Your task to perform on an android device: Go to the EasyNotes app & change the title name to My Meets & add the text chicago in the note body
Image 0: 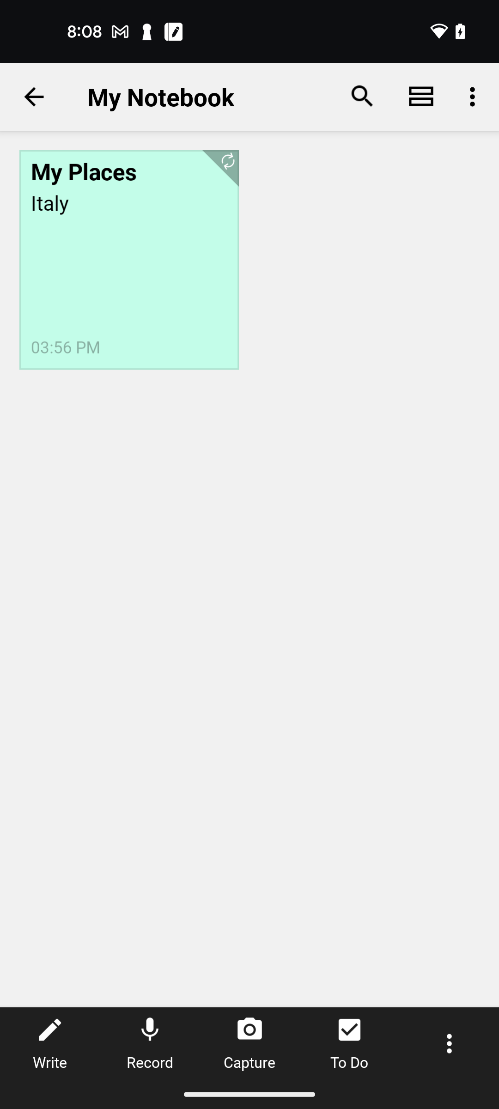
open the Easy Notes app
Step 0: open app "Easy Notes"
Image 1: 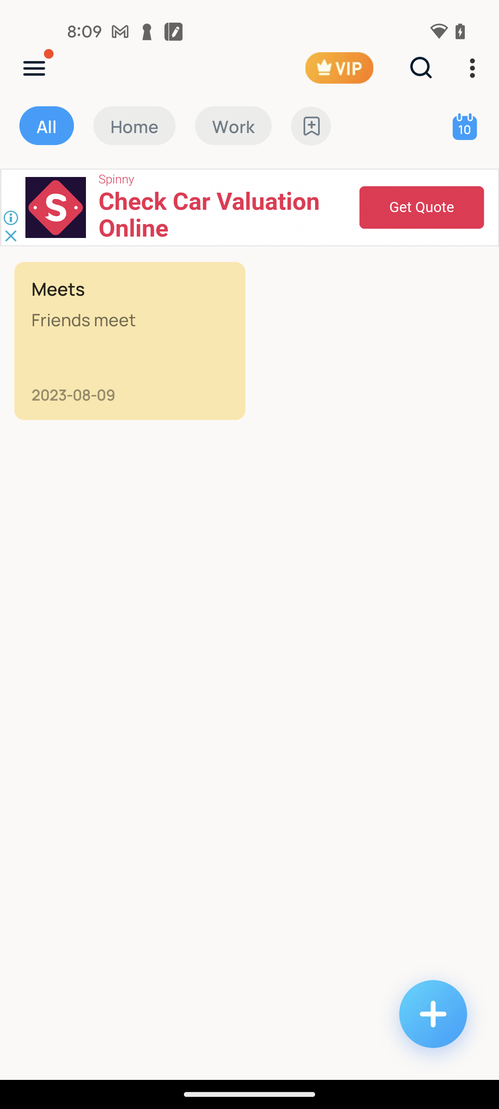
click on the Note Meets
Step 1: click (130, 288)
Image 3: 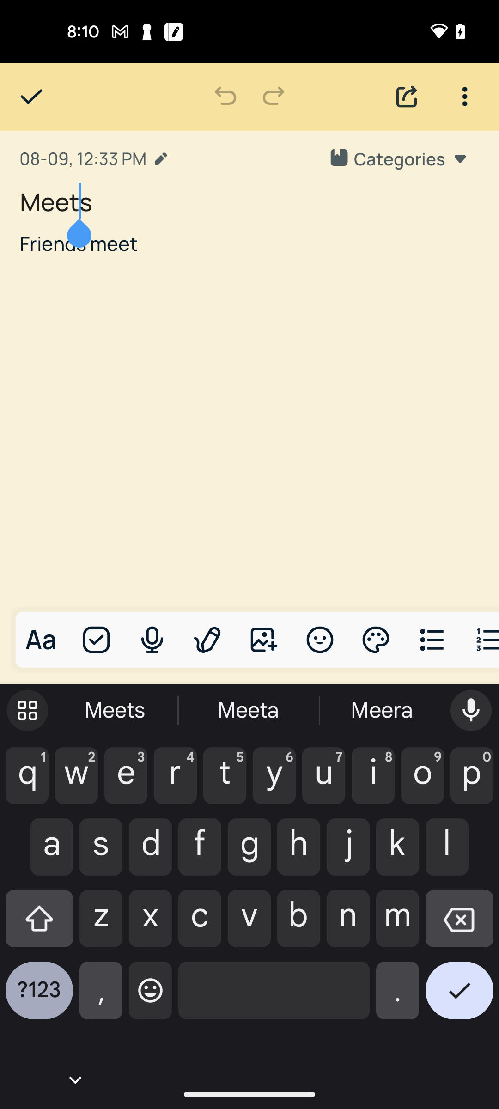
enter the title name My Meets
Step 3: type "My Meets"
Image 4: 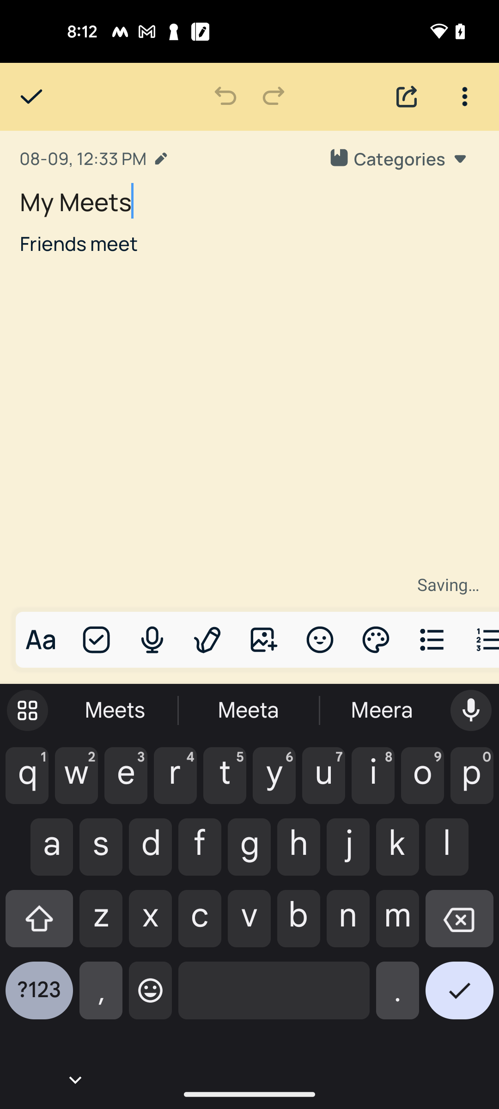
click on the note body section
Step 4: click (249, 243)
Image 5: 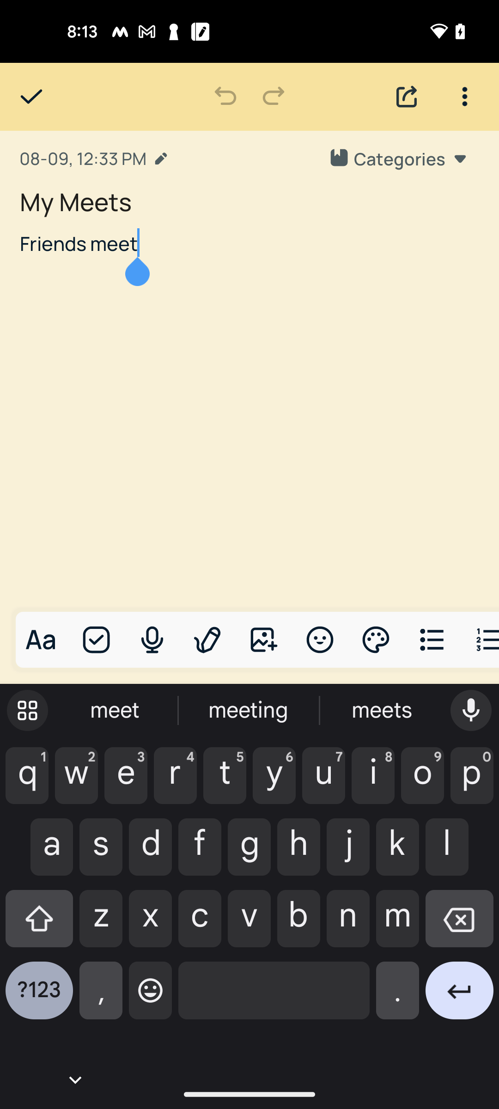
enter the text Chicago
Step 5: type "Chicago"
Image 6: 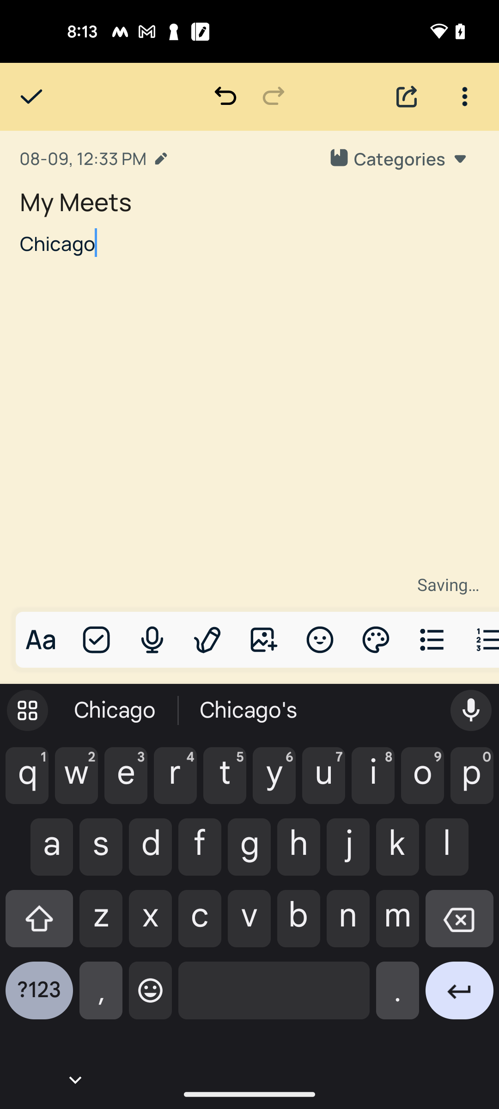
click on the tick icon at the top left corner of the screen
Step 6: click (25, 103)